Your task to perform on an android device: After a long time, I remembered my friend Amelia Miller, who lives in Canada, and I want to talk with her via messages, so Send a Hi Amelia message to her in the Chat app.
Image 0: 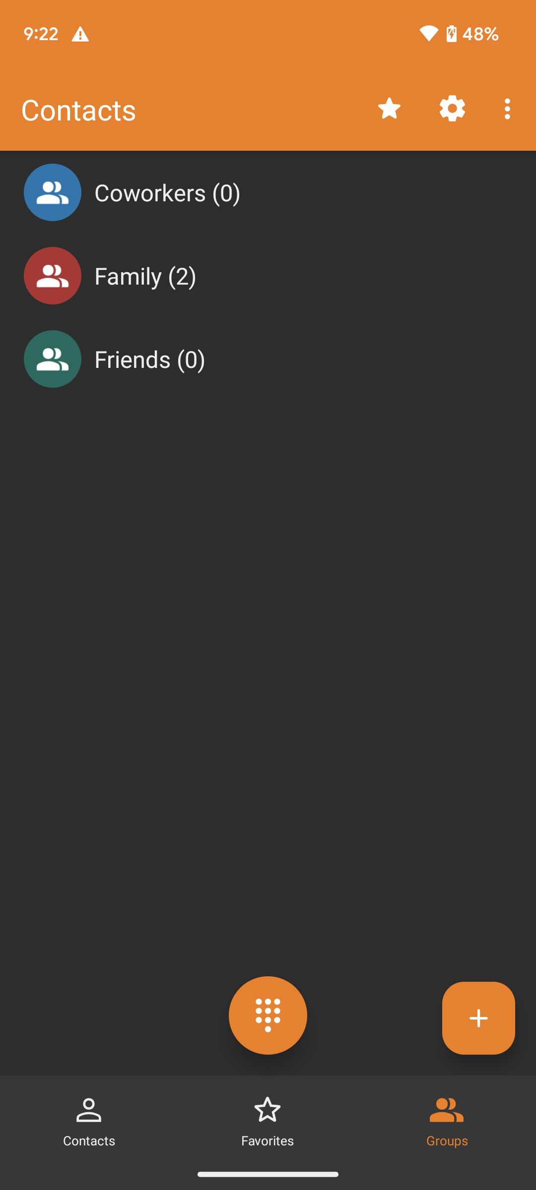
Open the Chat app.
Step 0: open app "Chat"
Image 1: 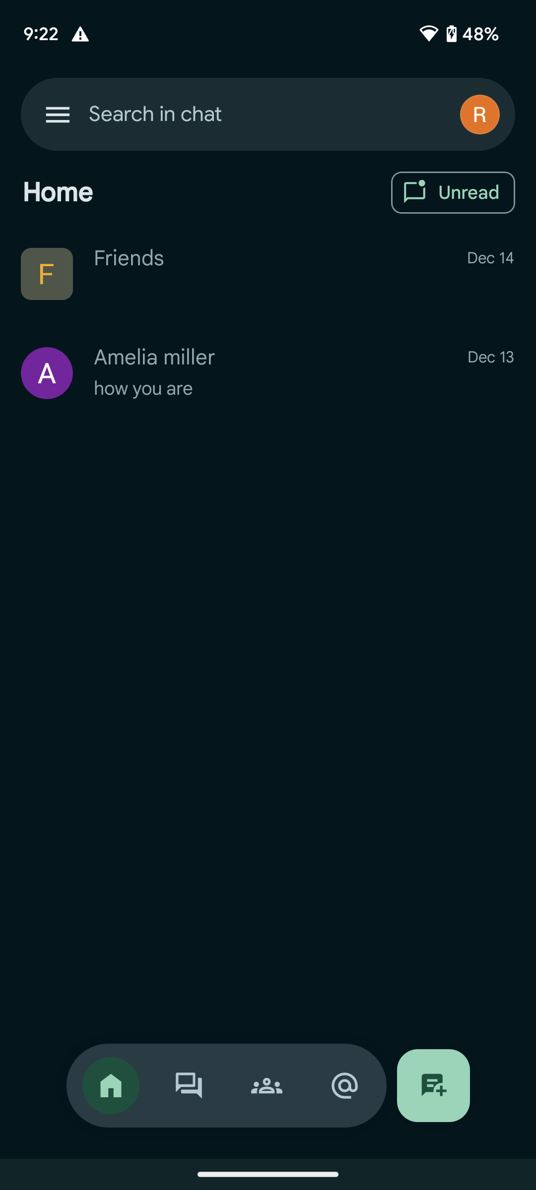
Click on the search bar at the top of the screen to search for Amelia Miller's account.
Step 1: click (155, 114)
Image 2: 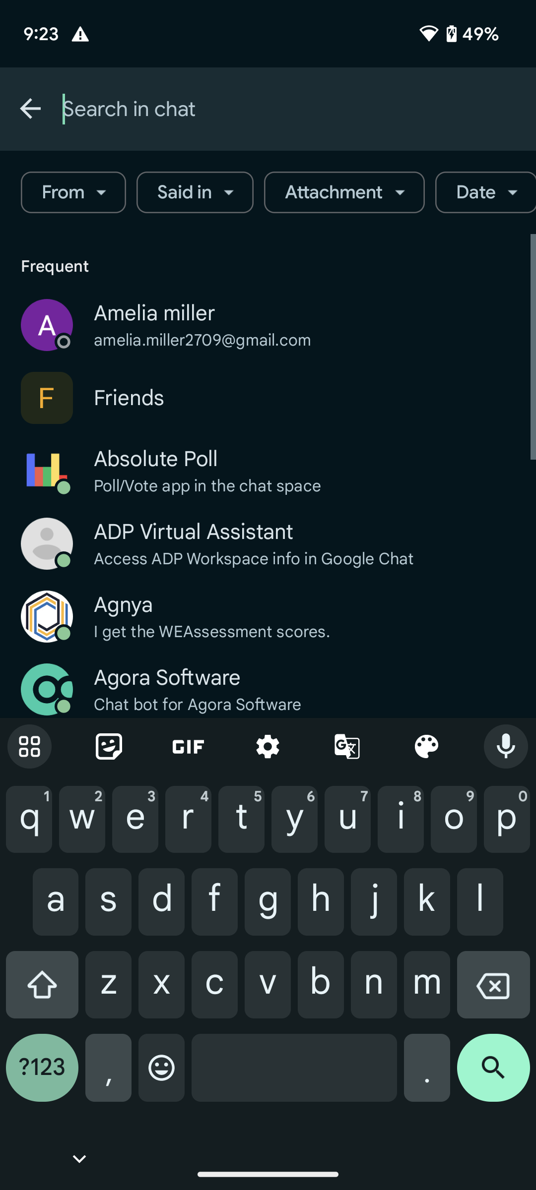
Type Amelia miller in the search bar to search for Amelia's account.
Step 2: type "Amelia miller"
Image 3: 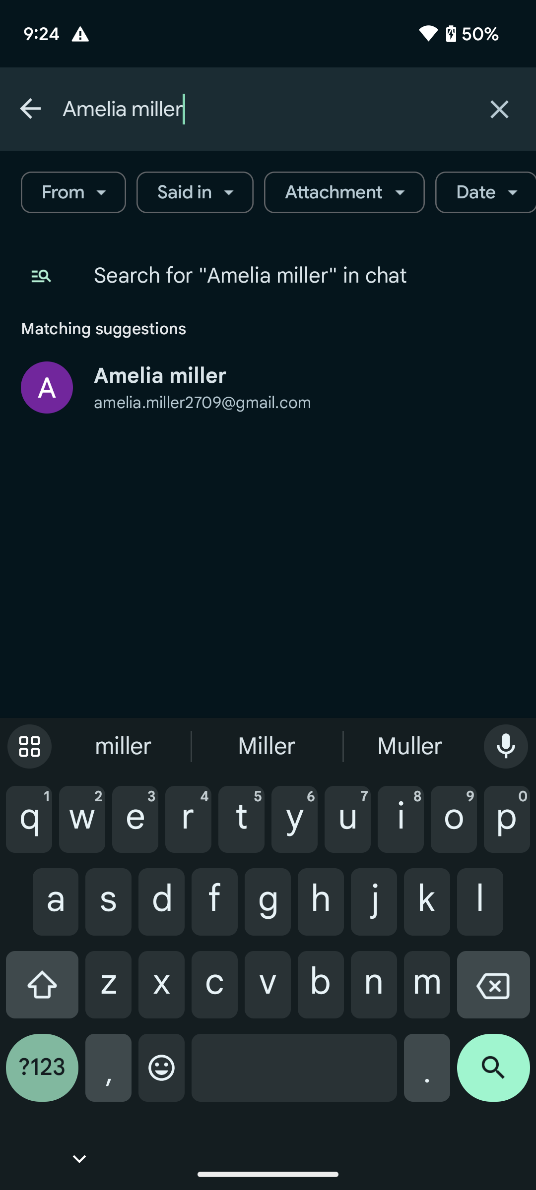
Click on Amelia Miller to send a message to her.
Step 3: click (160, 376)
Image 4: 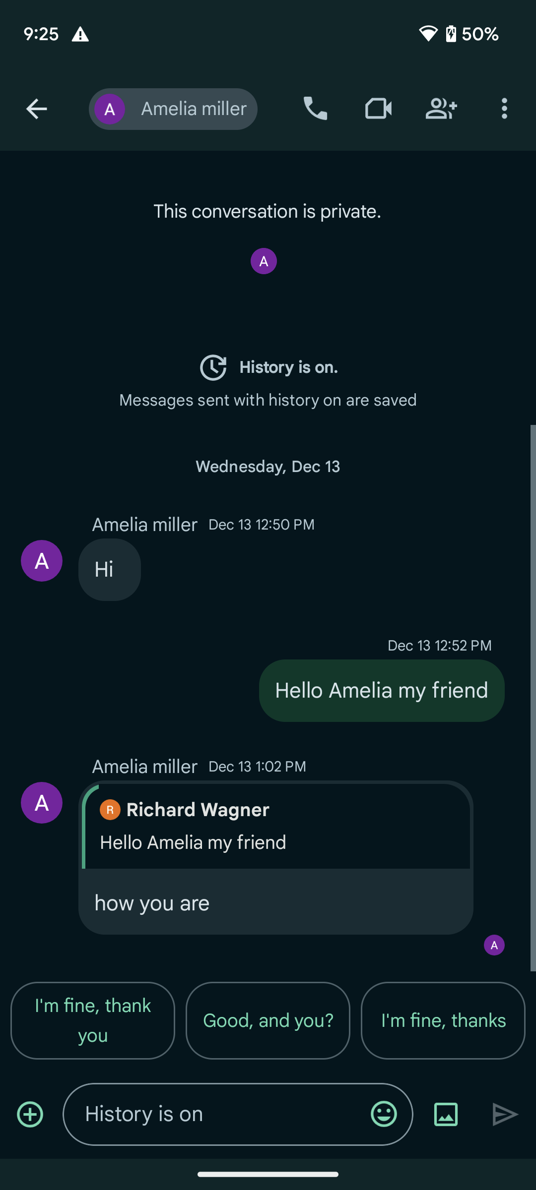
Click on the chat box to type the message.
Step 4: click (217, 1114)
Image 5: 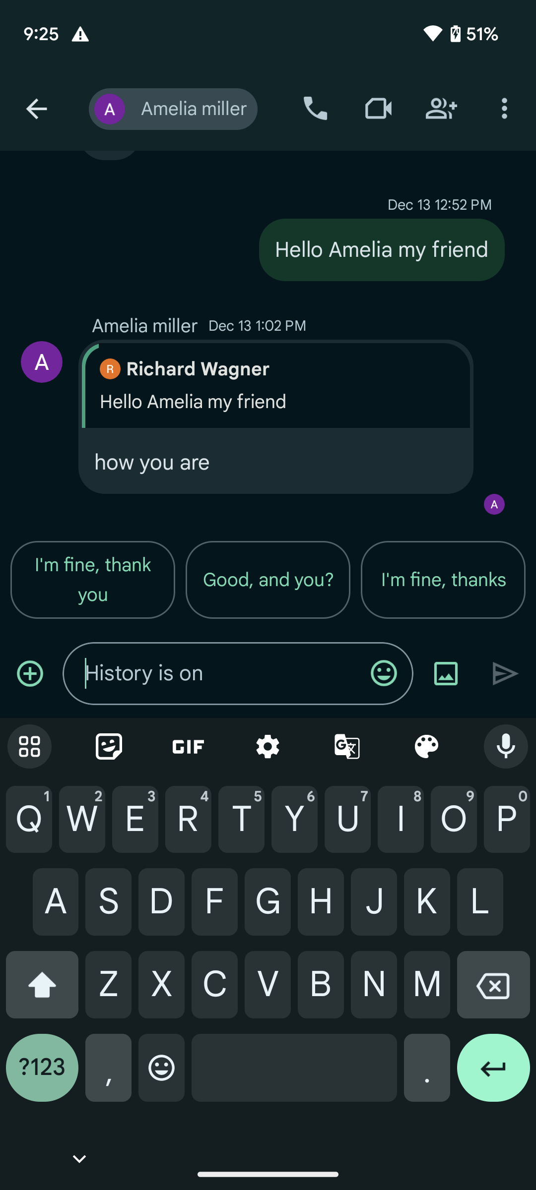
Type Hi Amelia in the chat box to type a message.
Step 5: type "Hi Amelia"
Image 6: 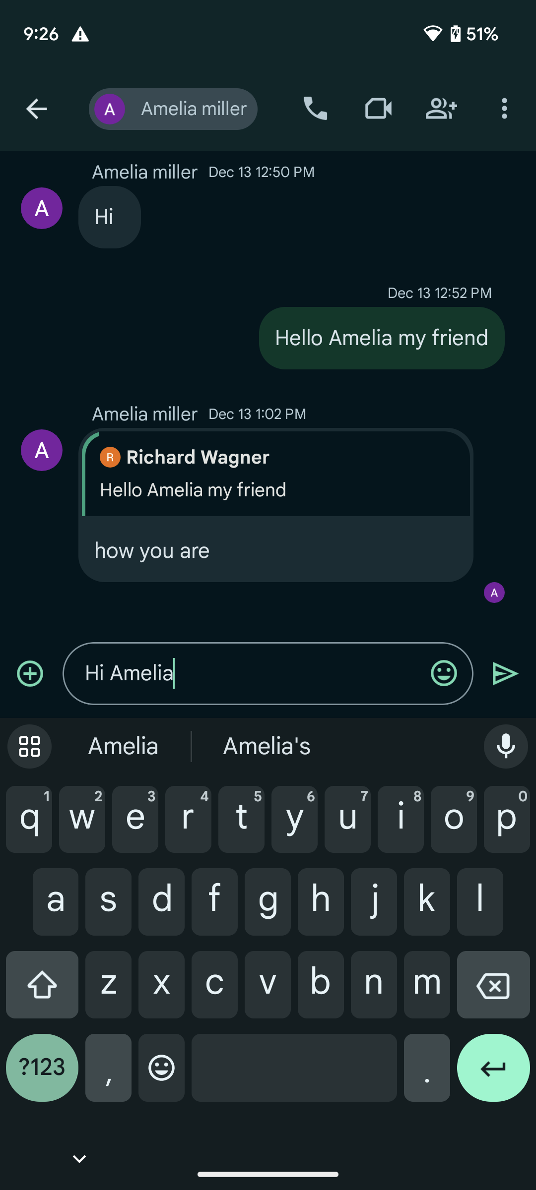
Click on the send icon to send this message to her.
Step 6: click (506, 673)